Your task to perform on an android device: I want to add this plant to my garden & create a plan
Image 0: 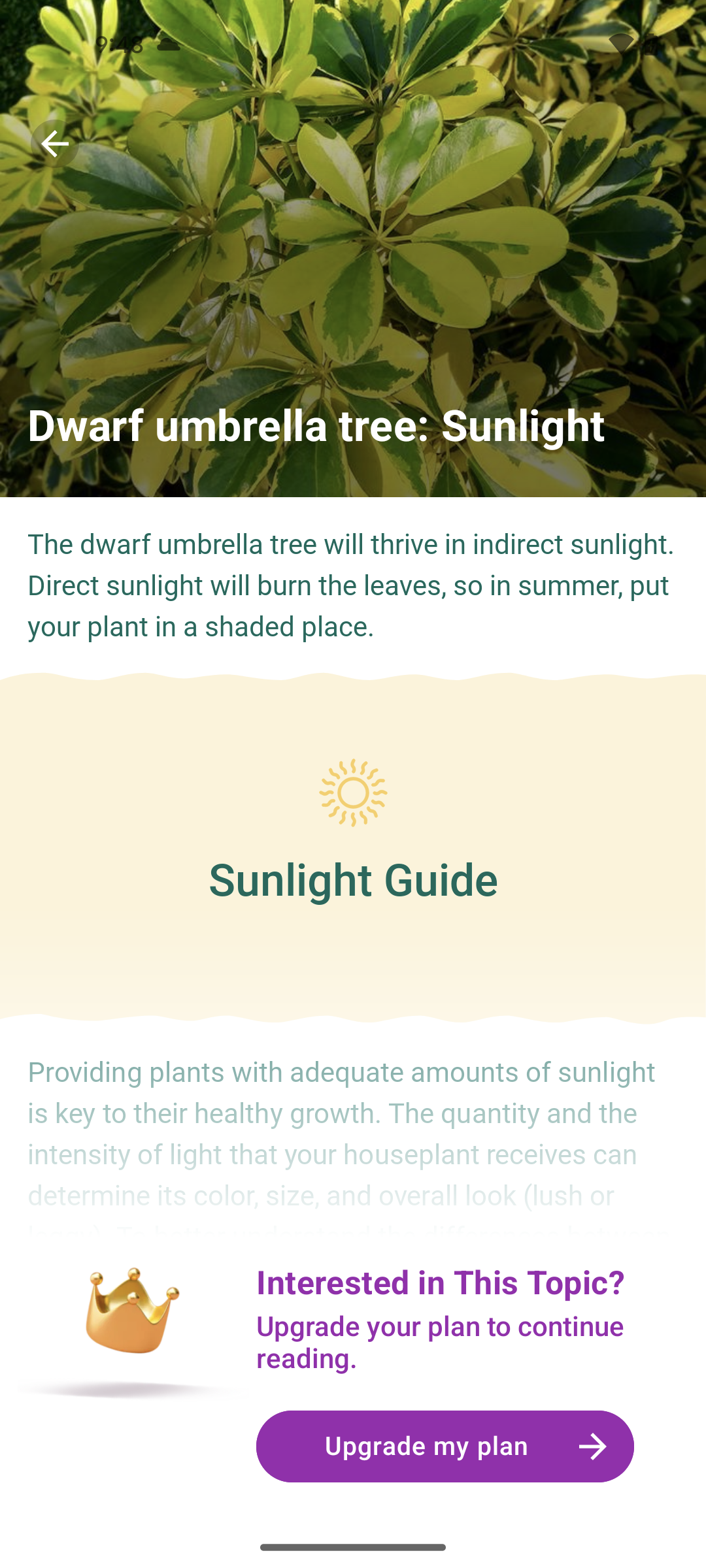
go back
Step 0: press back button
Image 1: 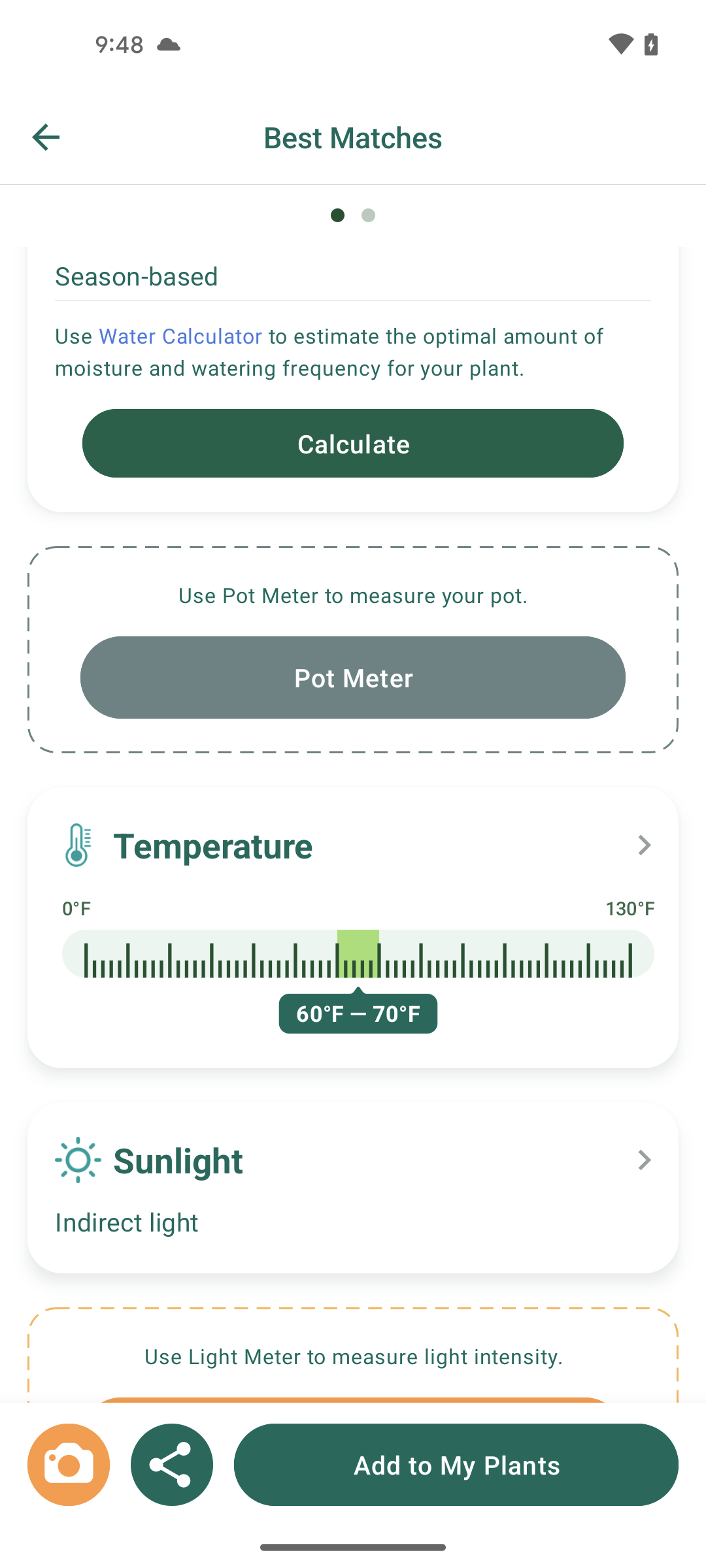
click on add to my plants button
Step 1: click (456, 1465)
Image 2: 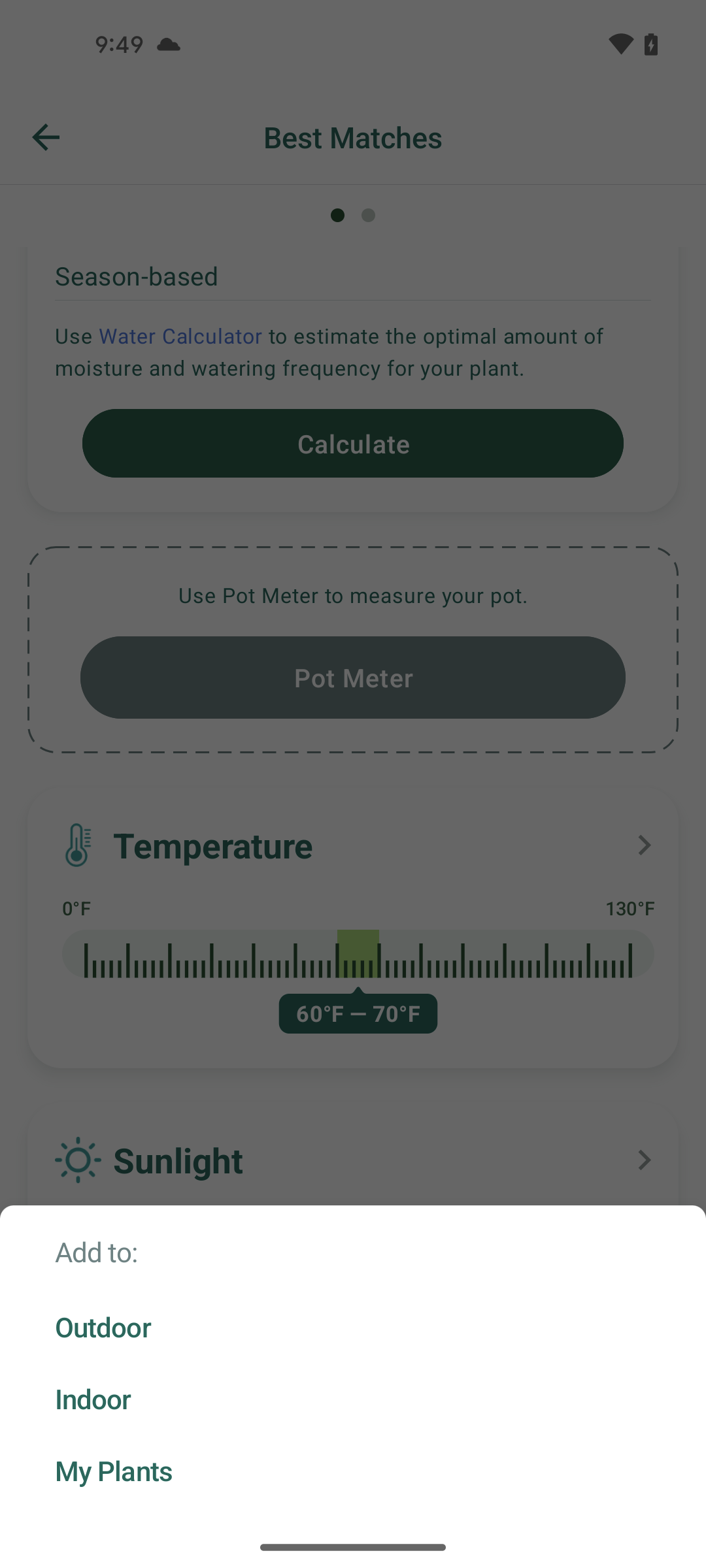
click on My Plants option
Step 2: click (352, 1470)
Image 3: 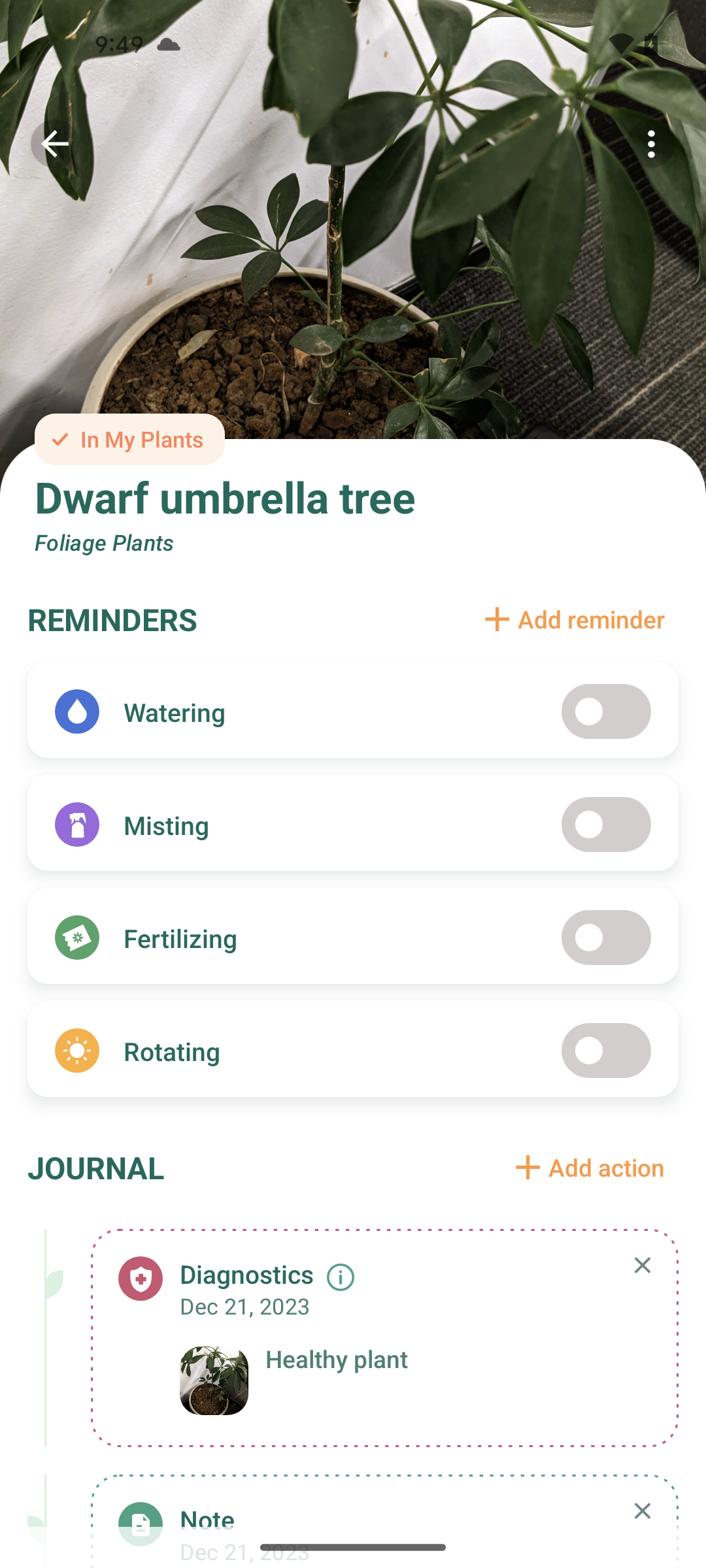
click on Watering toggle button to turn on
Step 3: click (631, 710)
Image 4: 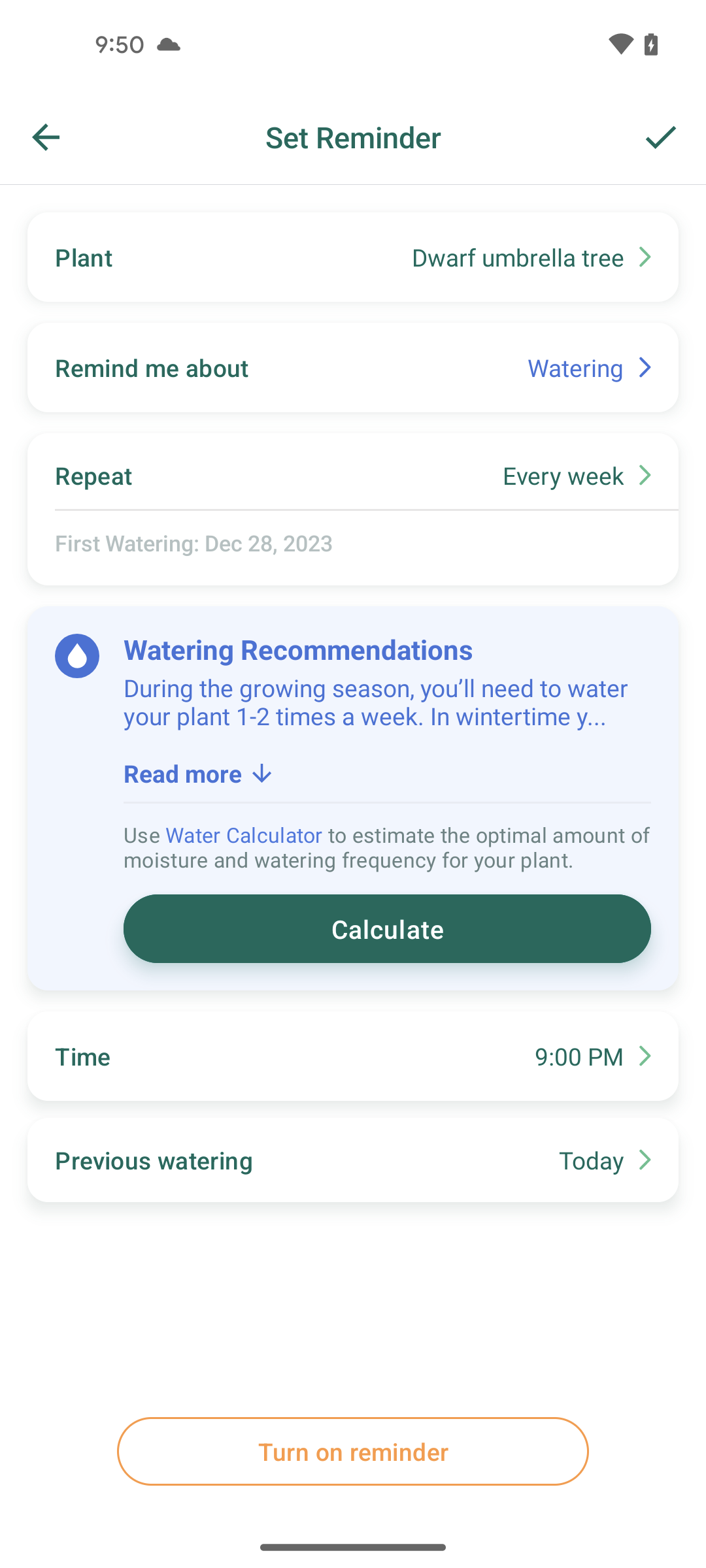
click on tick icon
Step 4: click (647, 129)
Image 5: 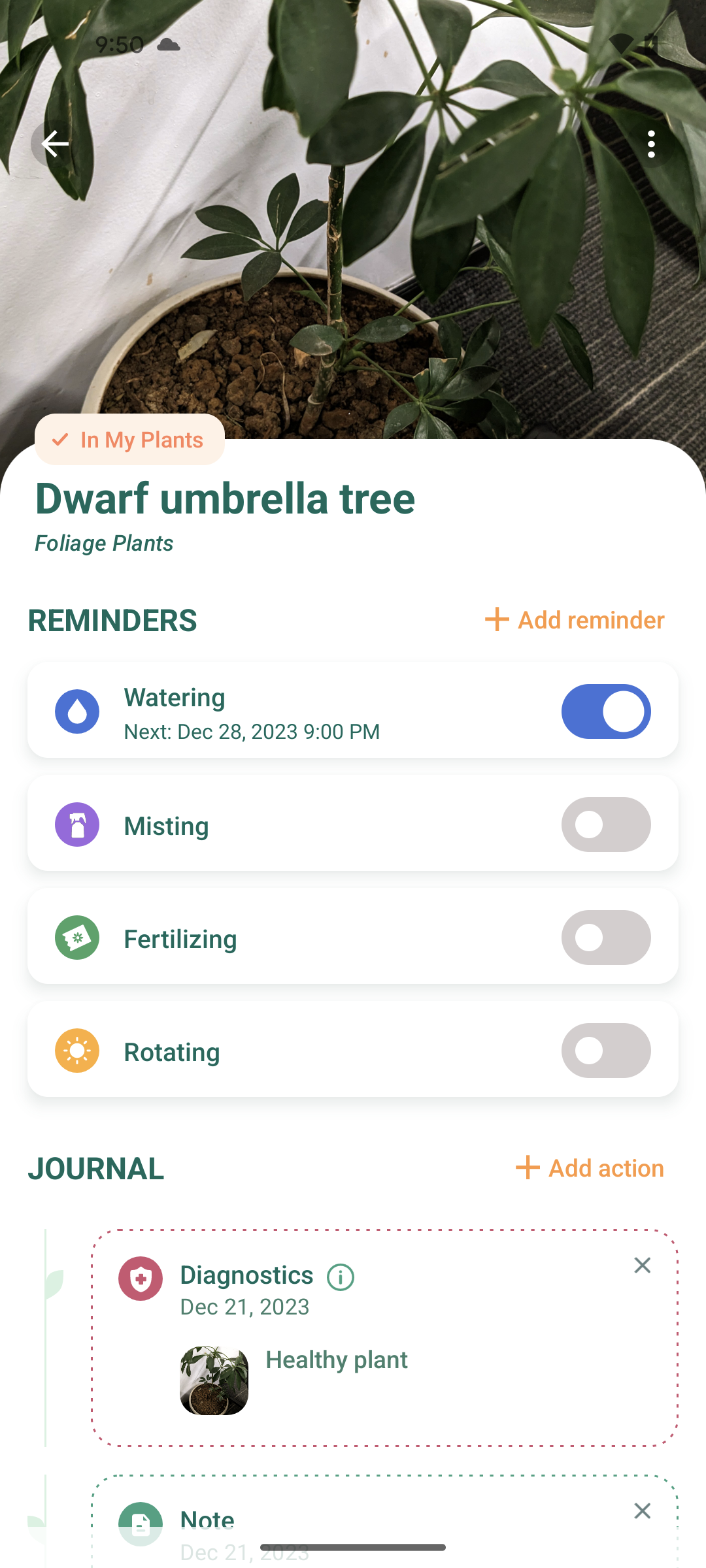
click on Fertilizing toggle button to turn on
Step 5: click (605, 1041)
Image 6: 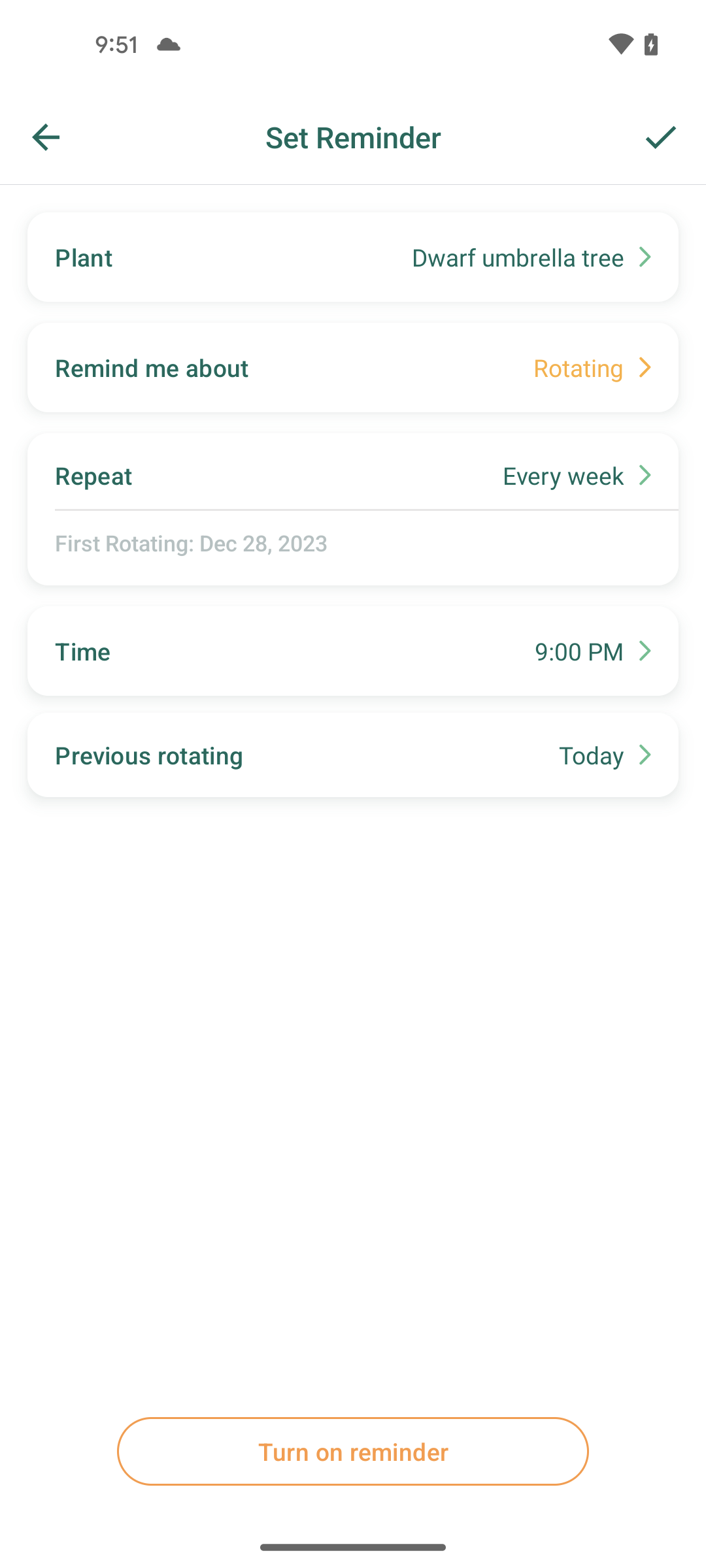
click on the tick icon
Step 6: click (666, 139)